Your task to perform on an android device: SIgn out from the current account in the mondly language app
Image 0: 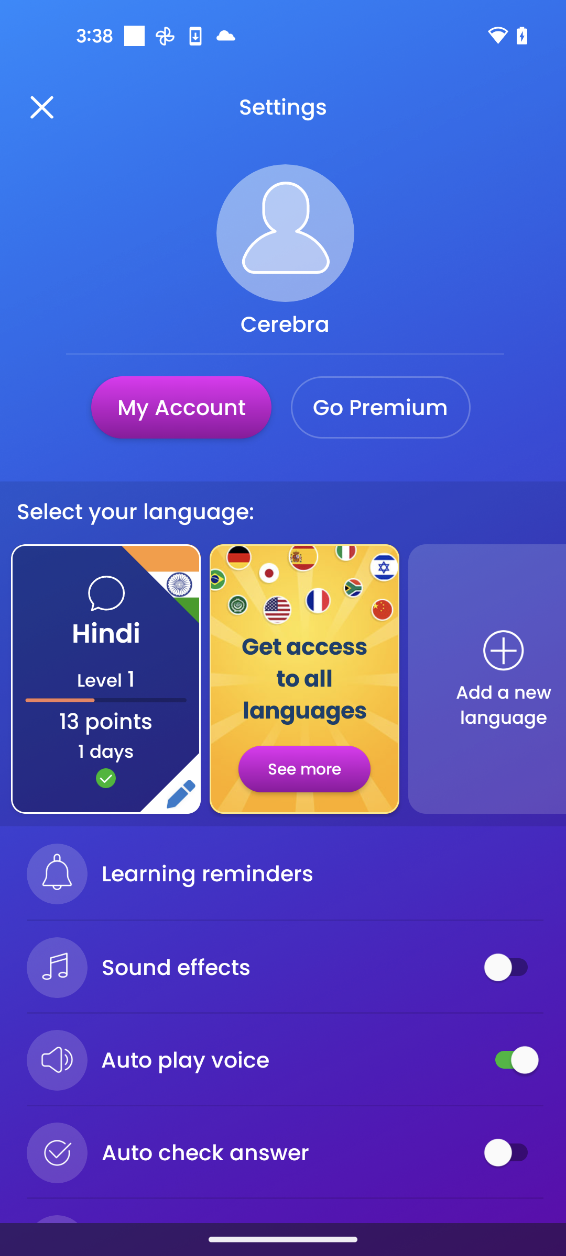
click on my account
Step 0: click (181, 407)
Image 1: 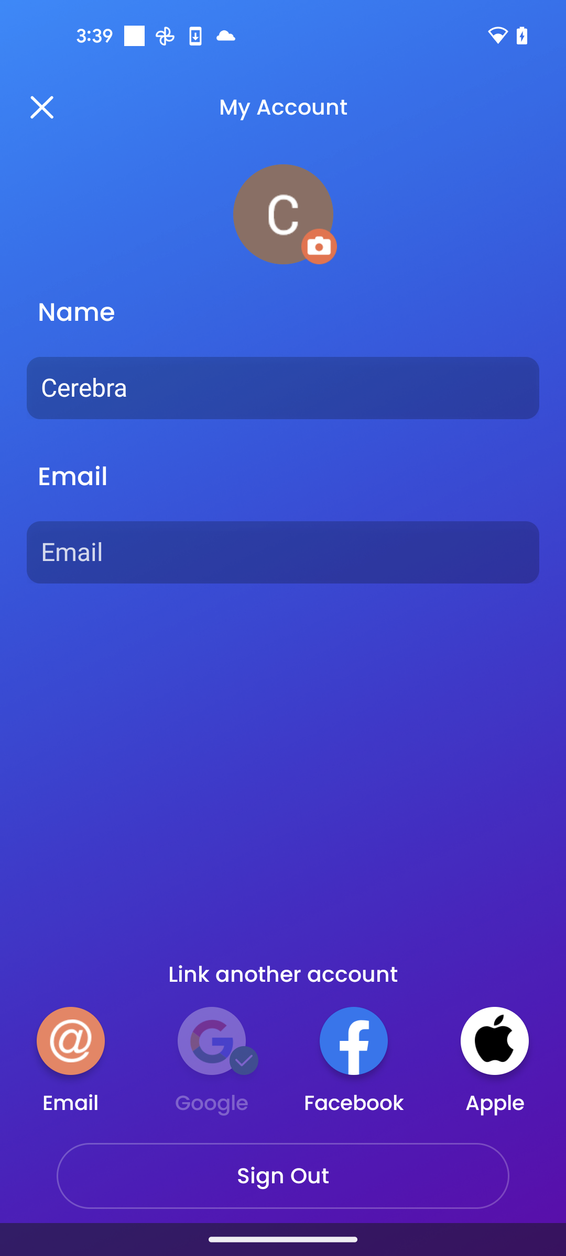
click on sign out button in the bottom of the screen
Step 1: click (282, 1176)
Image 2: 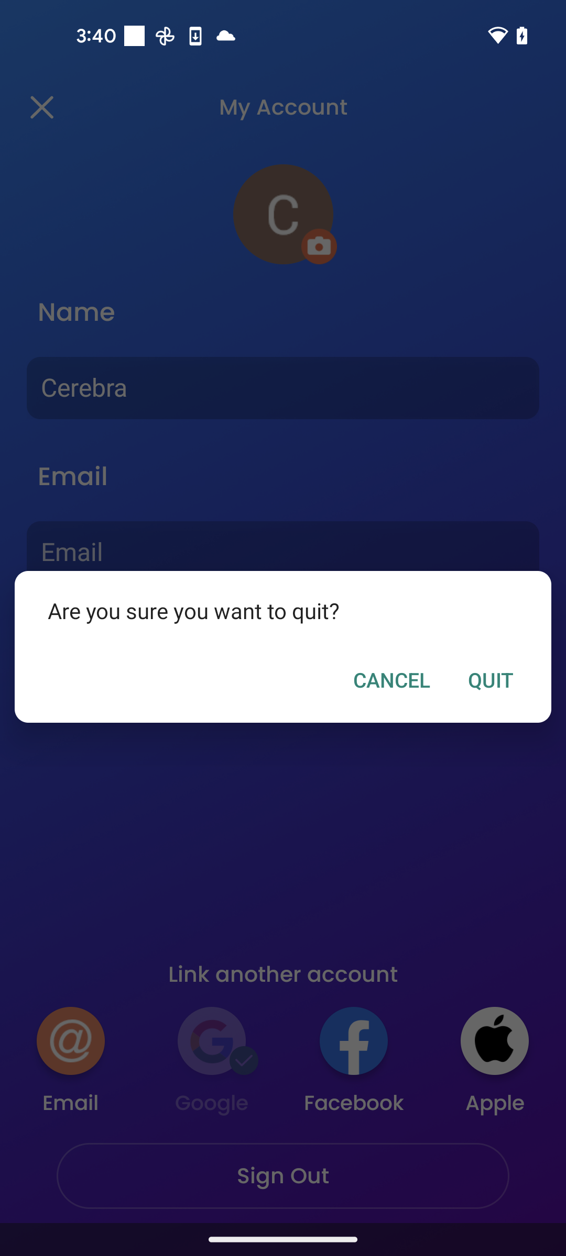
select quit option
Step 2: click (490, 679)